Your task to perform on an android device: Open the To -do list app and click on the circle selection icon to mark the task "Review all customer accounts" as completed.
Image 0: 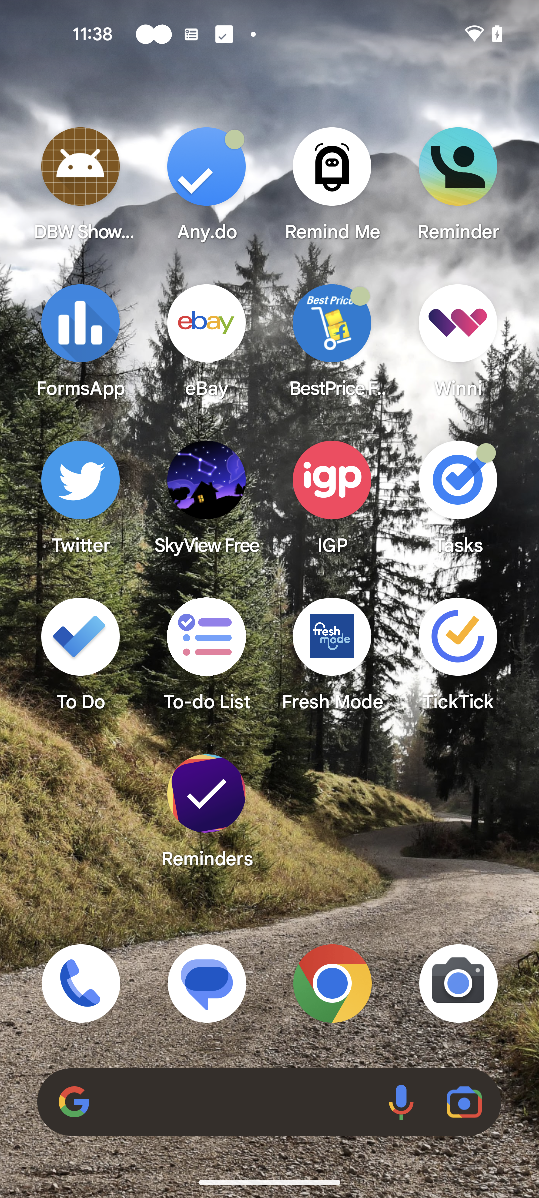
Open the To -do list app.
Step 0: open app "To-do List"
Image 1: 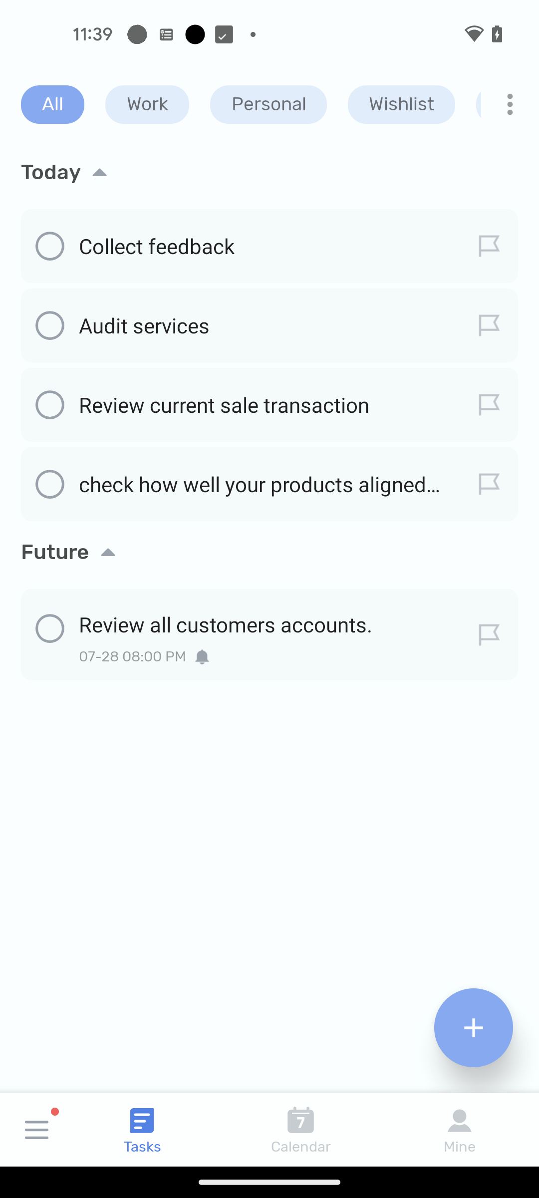
Click on the circle selection icon to mark it as completed.
Step 1: click (49, 626)